Your task to perform on an android device: I want to browse more videos, but I also want to view the playing video at the same time, so minimize the current video and browse other videos.
Image 0: 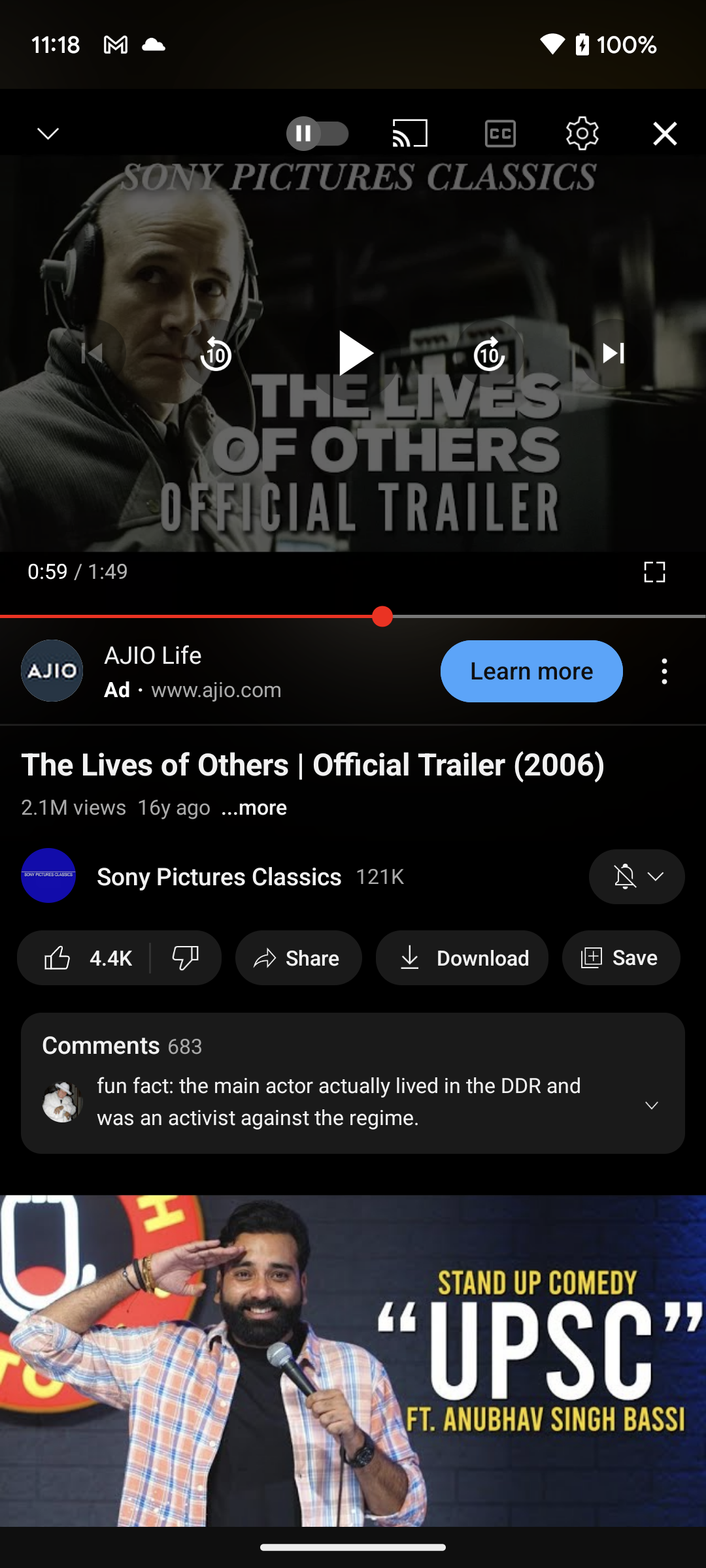
Click on the play button to play the video
Step 0: click (352, 353)
Image 1: 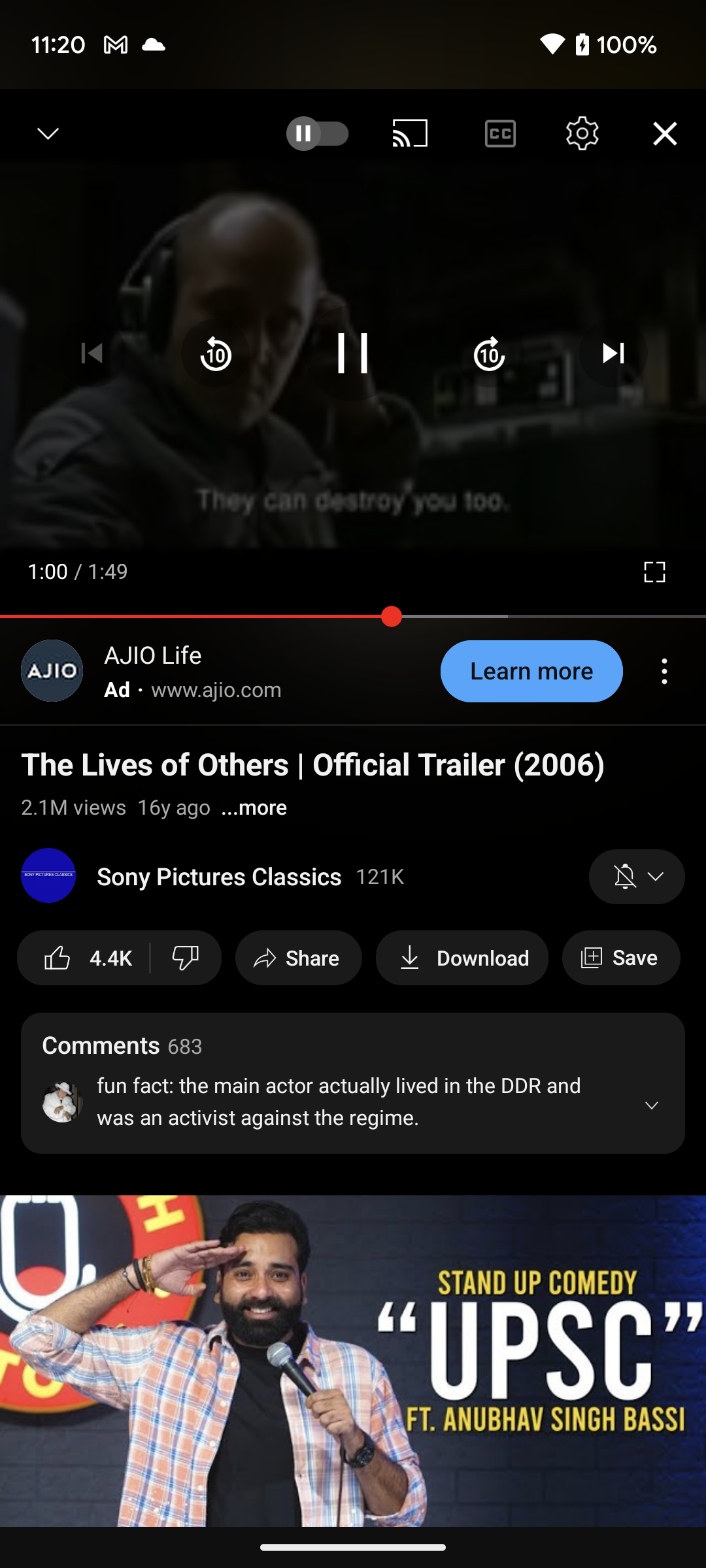
Click on the drop-down button to minimize the current playing video
Step 1: click (48, 133)
Image 3: 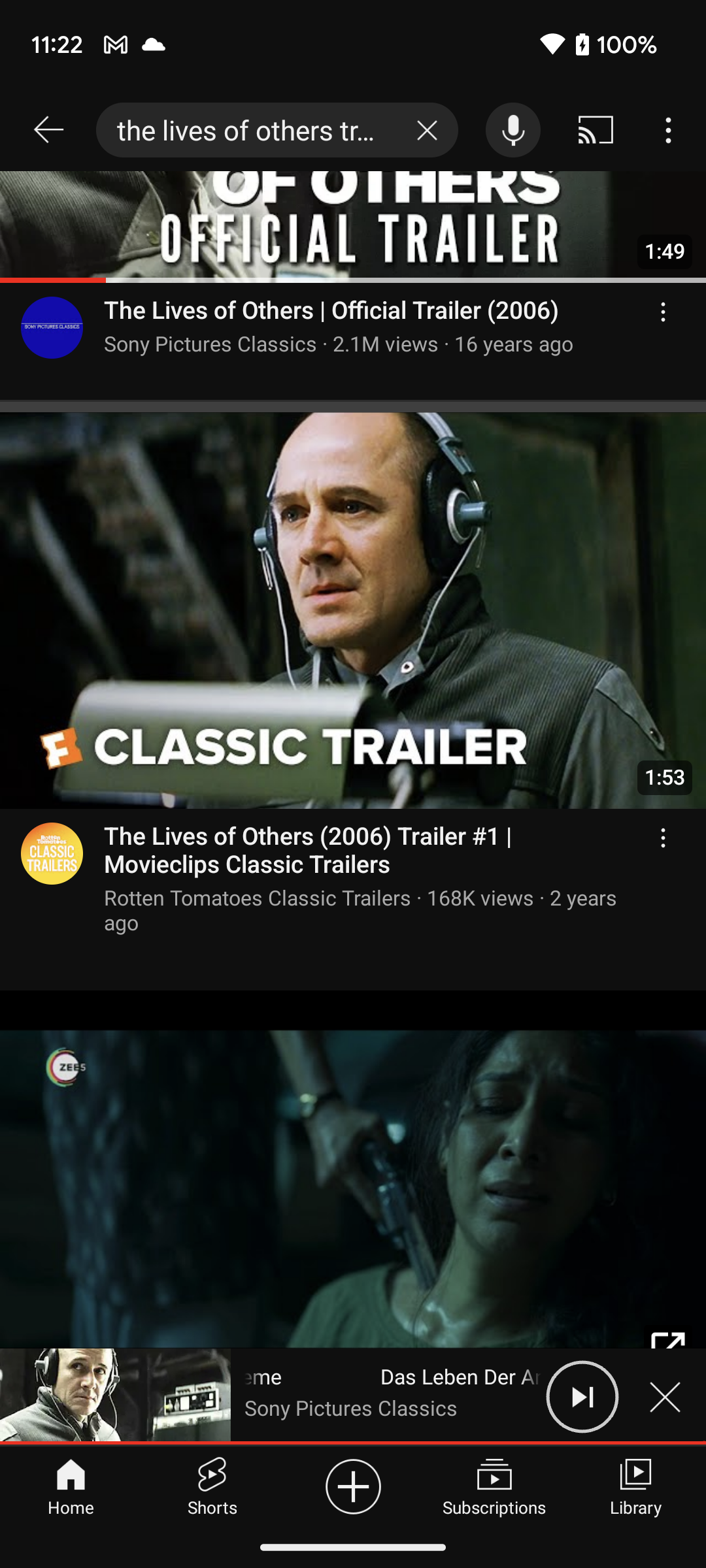
Scroll up to browse more videos.
Step 3: scroll down